Your task to perform on an android device: Go to the Keep Notes app & change the title name to My Movies & add the text Project X in the note body
Image 0: 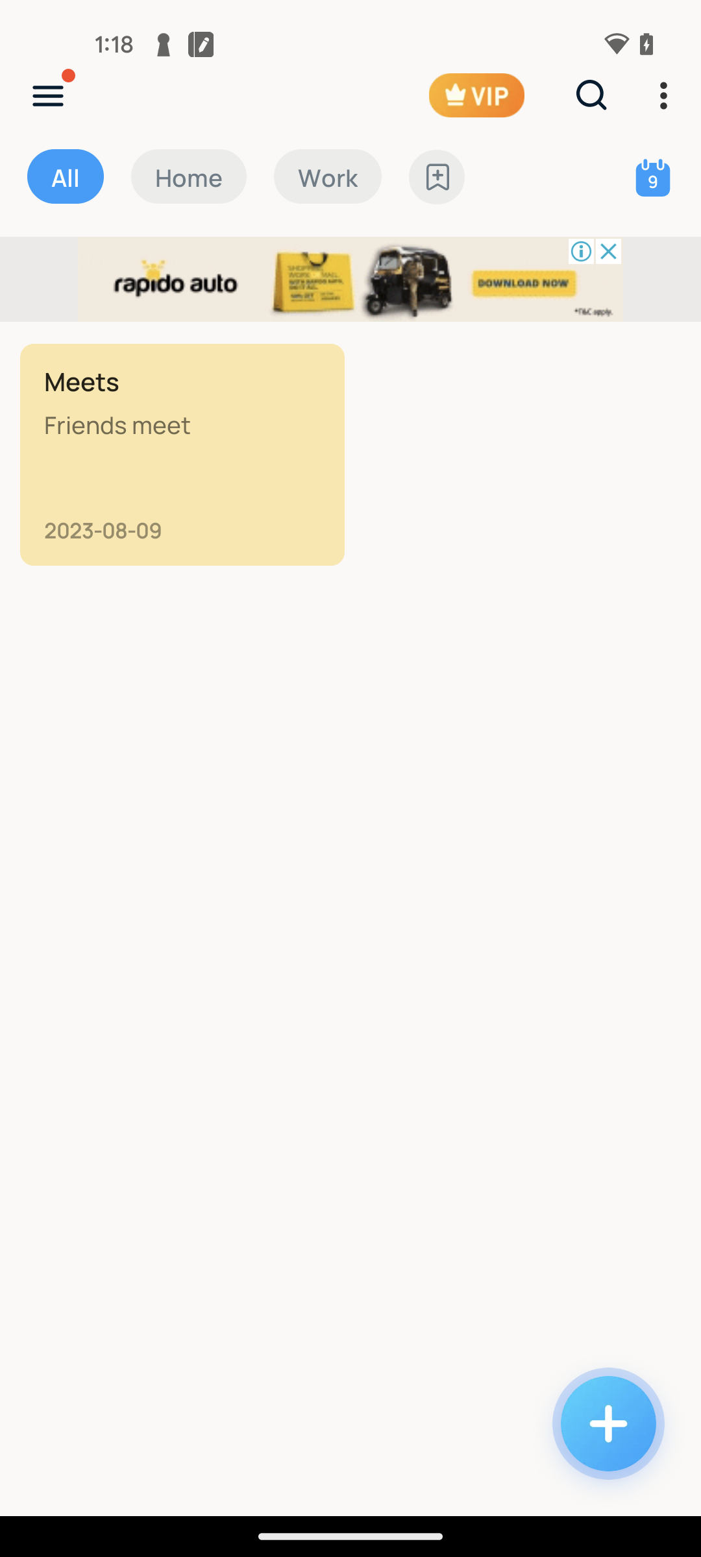
open the Keep Notes app
Step 0: open app "Keep Notes"
Image 2: 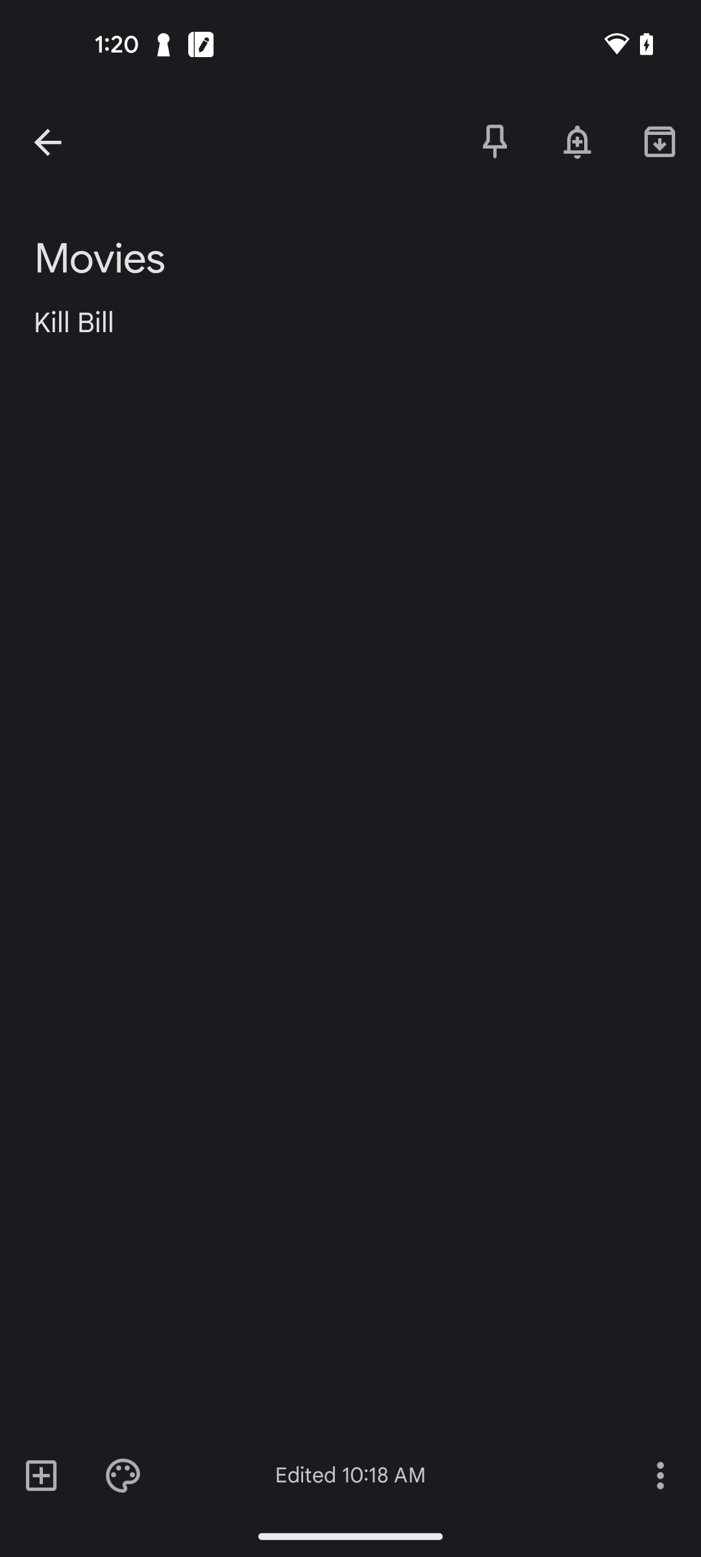
click on the title section
Step 2: click (178, 260)
Image 3: 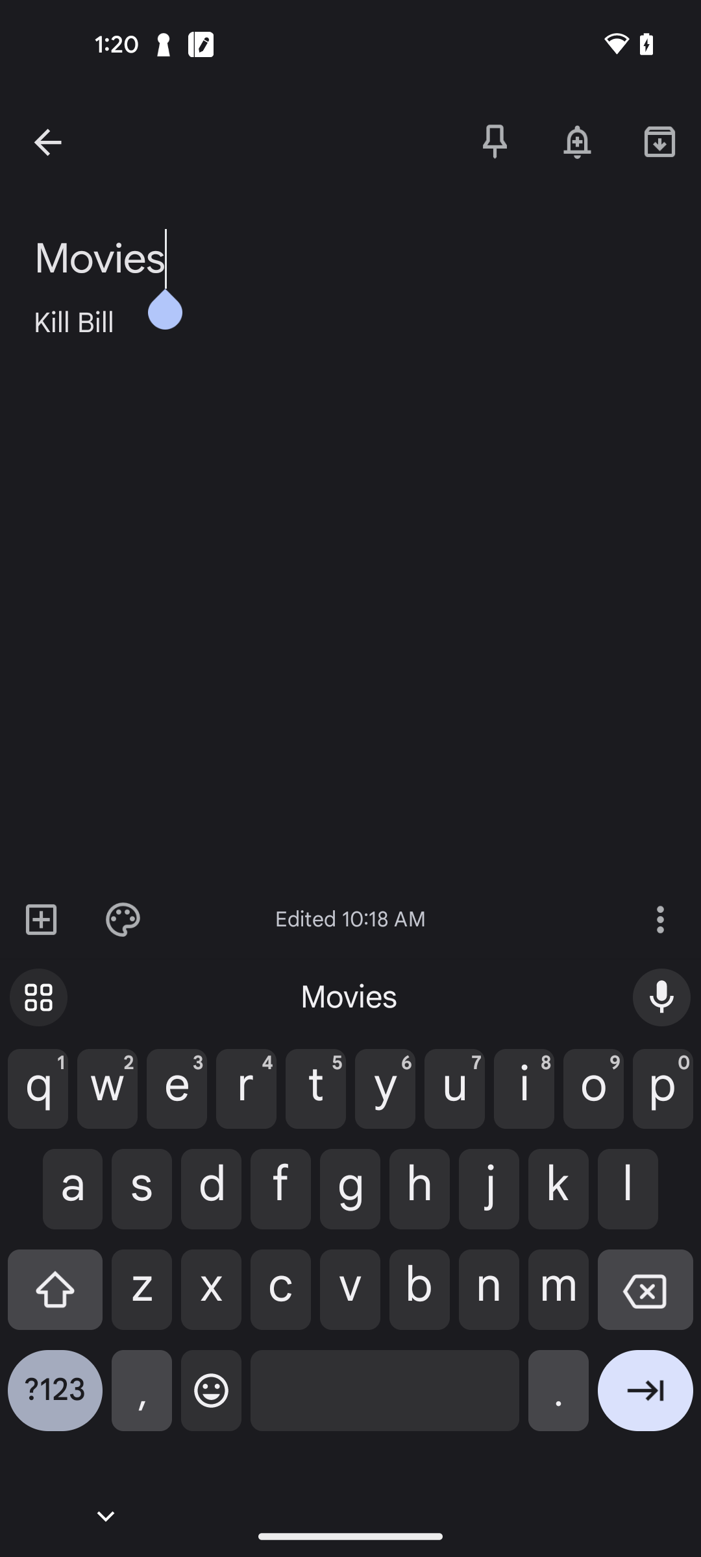
enter the title name My Movies
Step 3: type "My Movies"
Image 4: 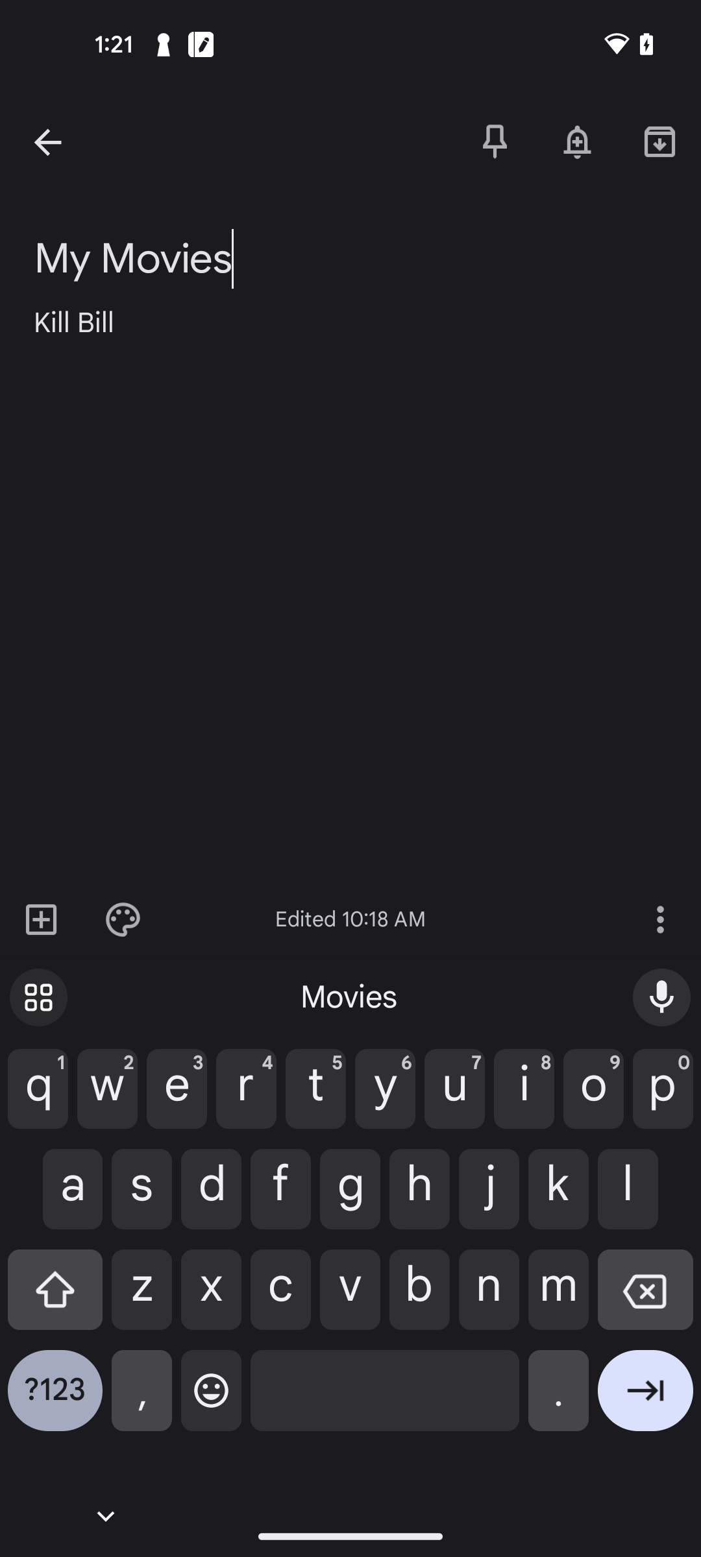
click on the note body section
Step 4: click (350, 341)
Image 5: 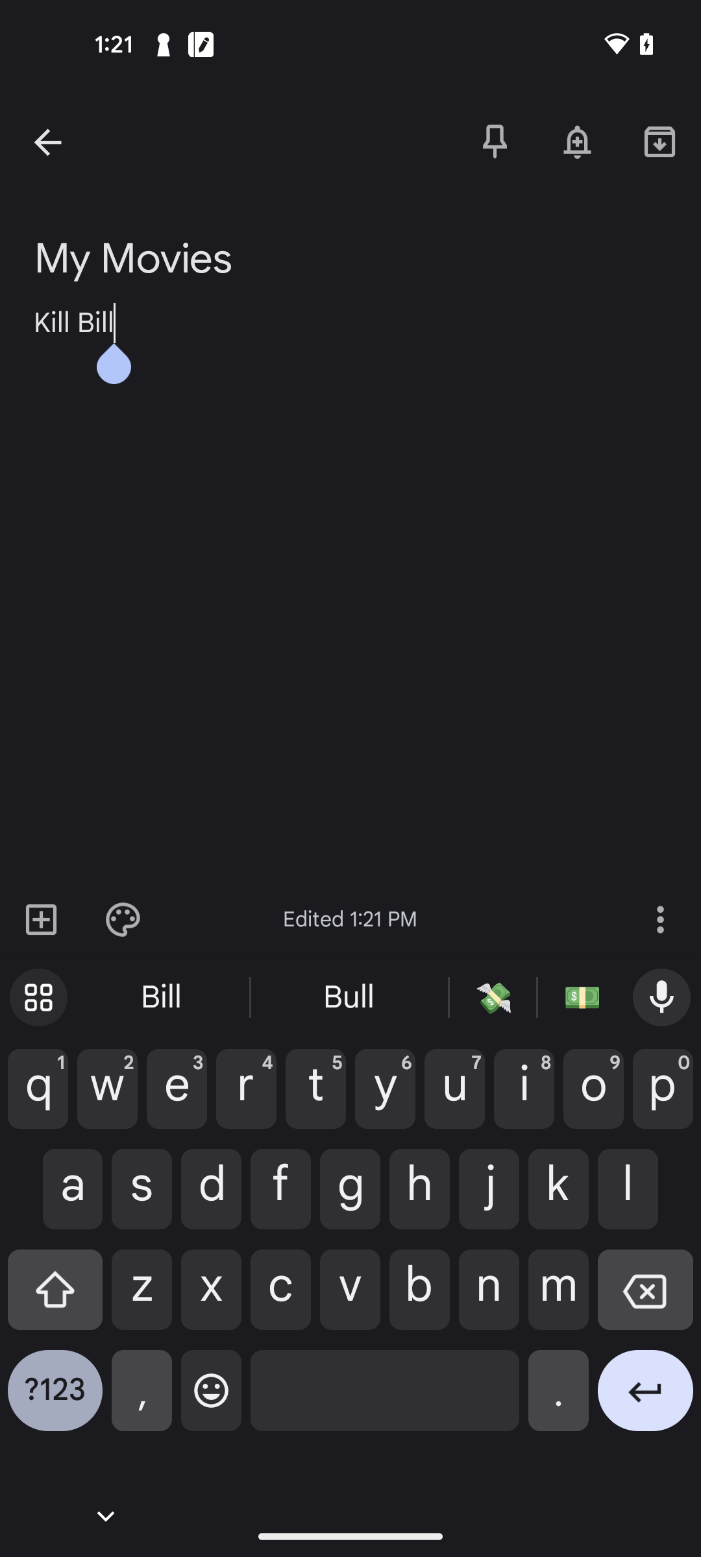
enter the text Project X
Step 5: type " Project X"
Image 6: 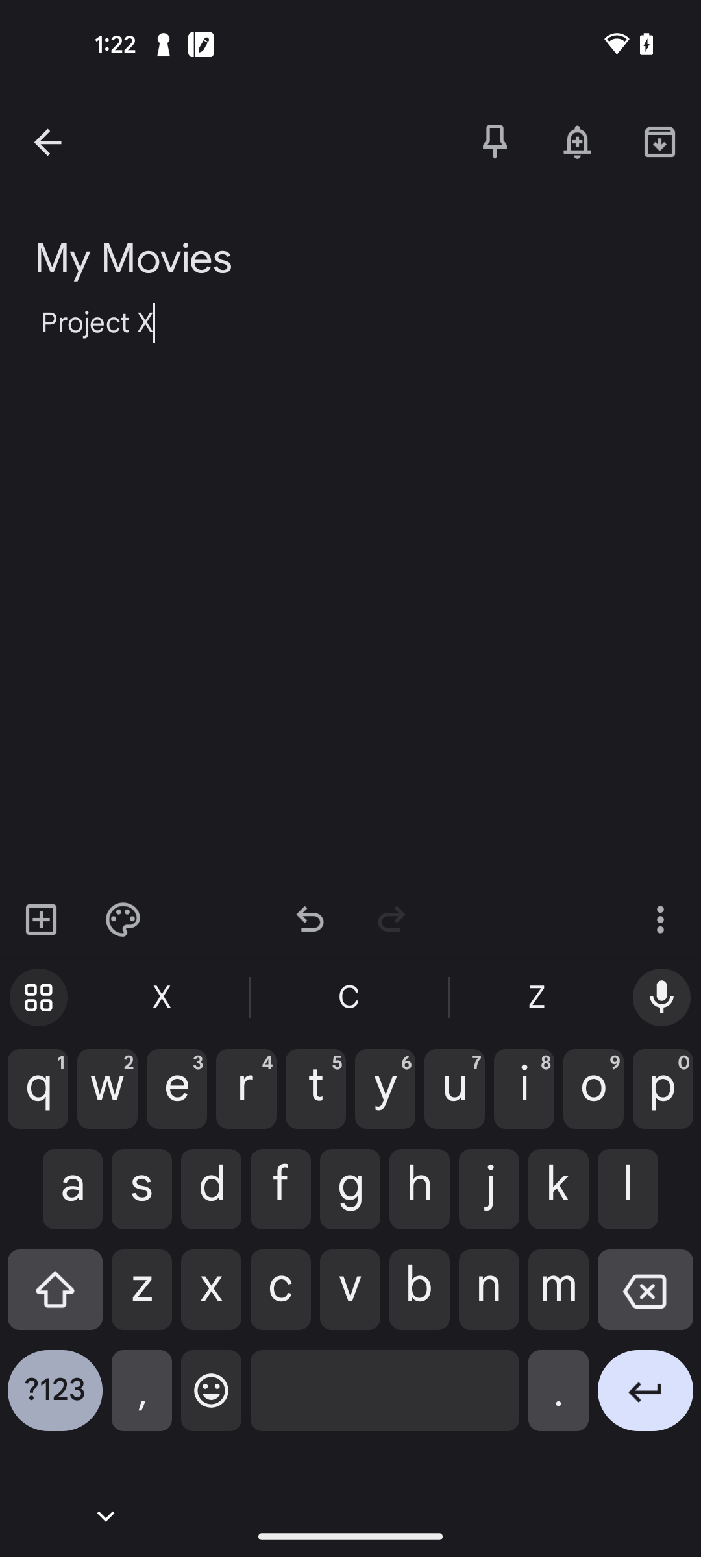
click on the back arrow icon at the top left corner of the screen
Step 6: click (75, 142)